Your task to perform on an android device: Go to CARS24 app & compare the car Toyota Fortuner with 2018 Tata Hexa Varicor
Image 0: 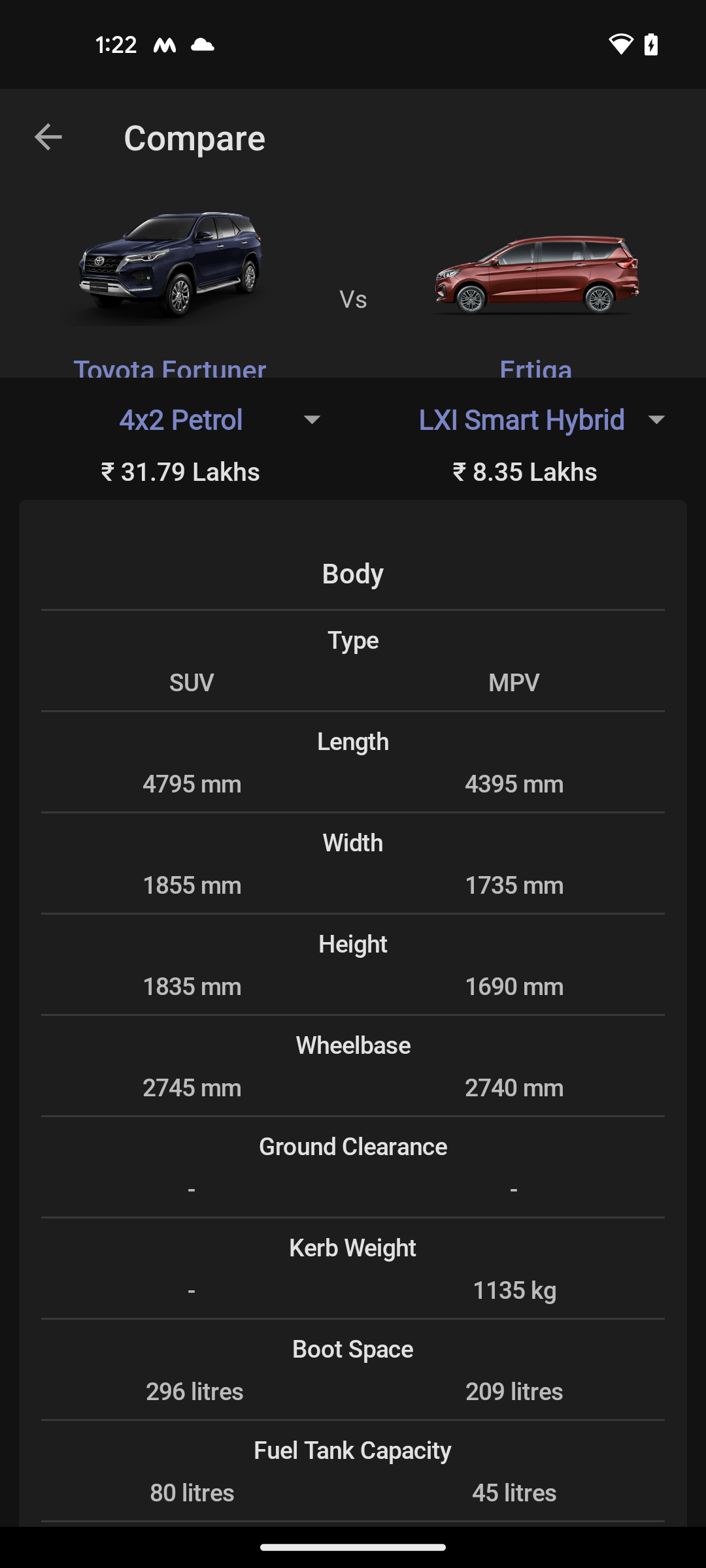
open the CARS24 app
Step 0: open app "CARS24"
Image 2: 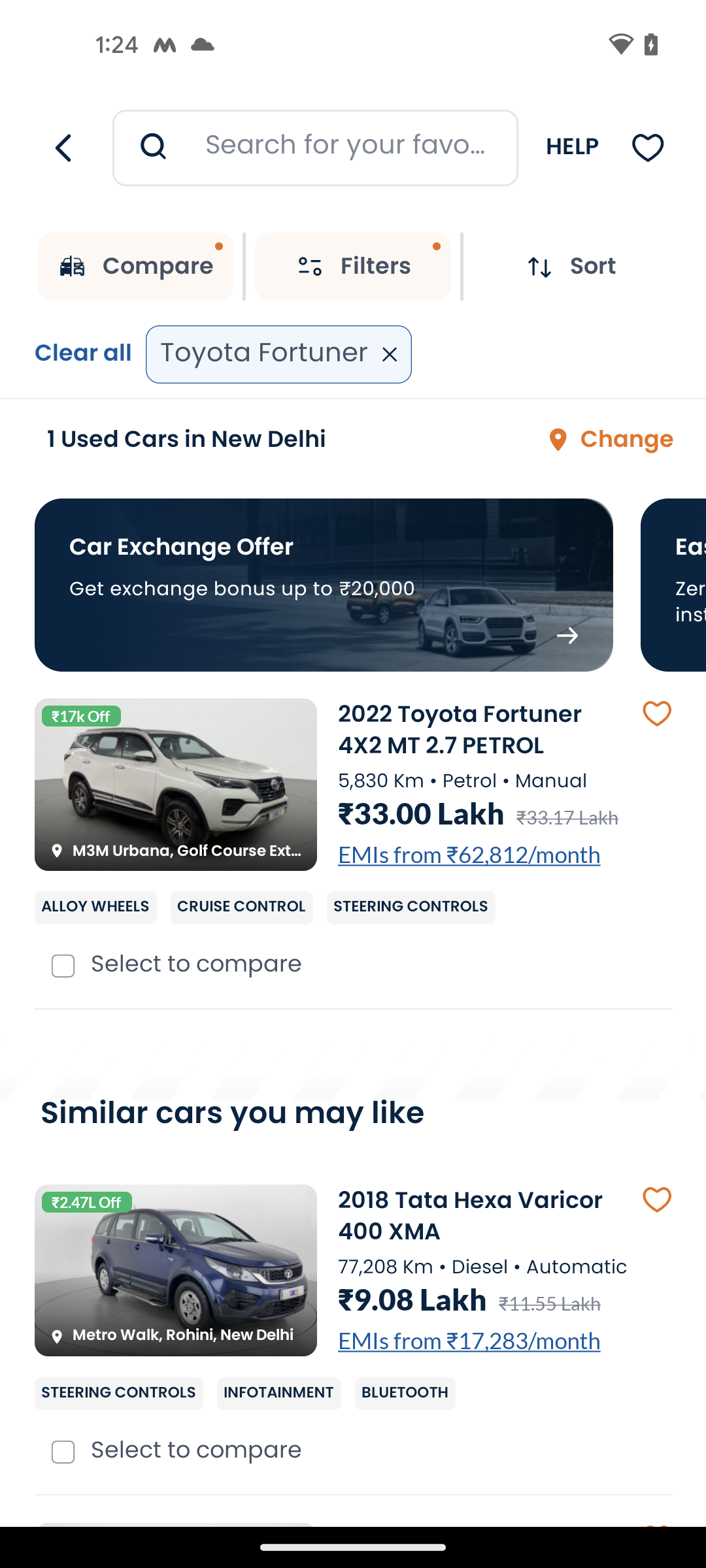
select the first car Toyota Fortuner
Step 2: click (65, 962)
Image 3: 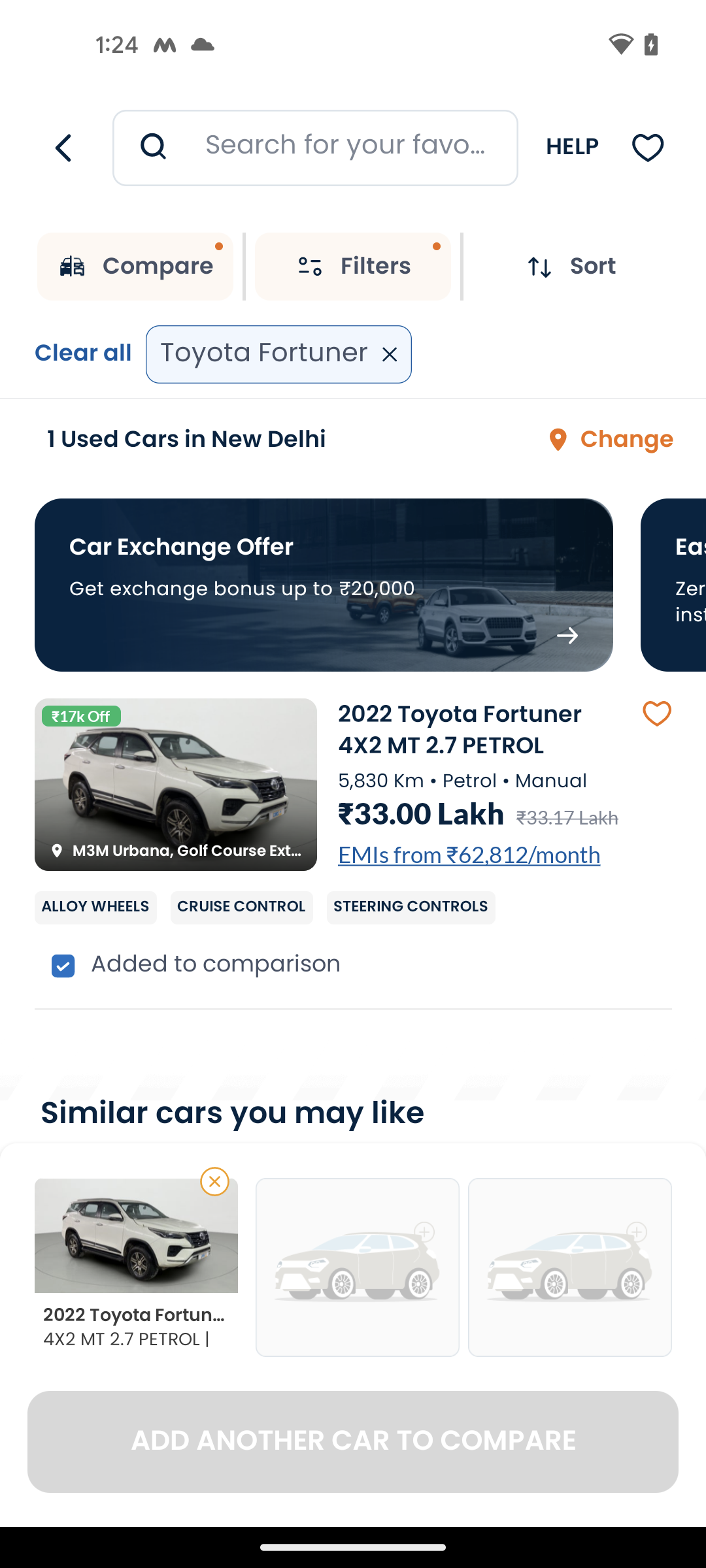
scroll down to view second car
Step 3: scroll down
Image 4: 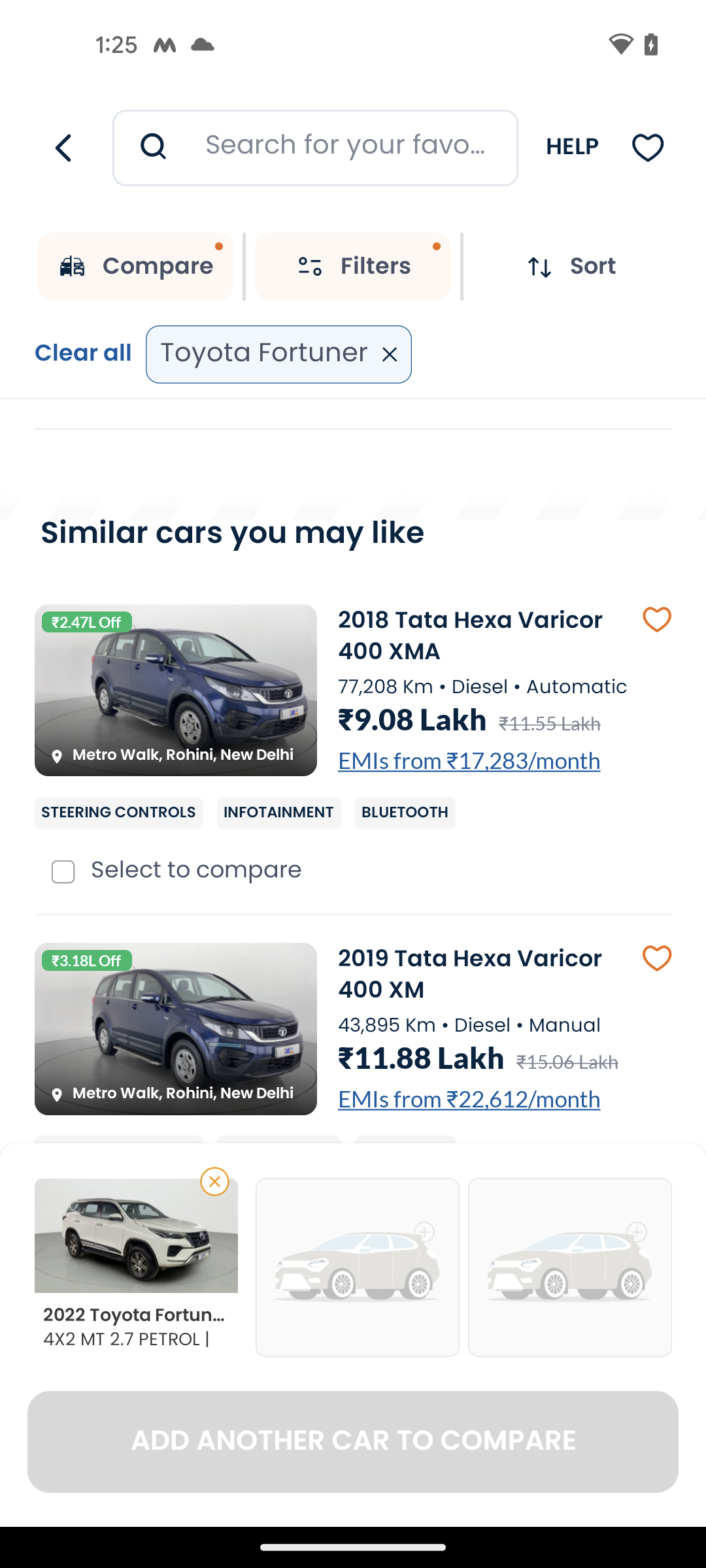
select the second car 2018 Tata Hexa Varicar
Step 4: click (61, 868)
Image 5: 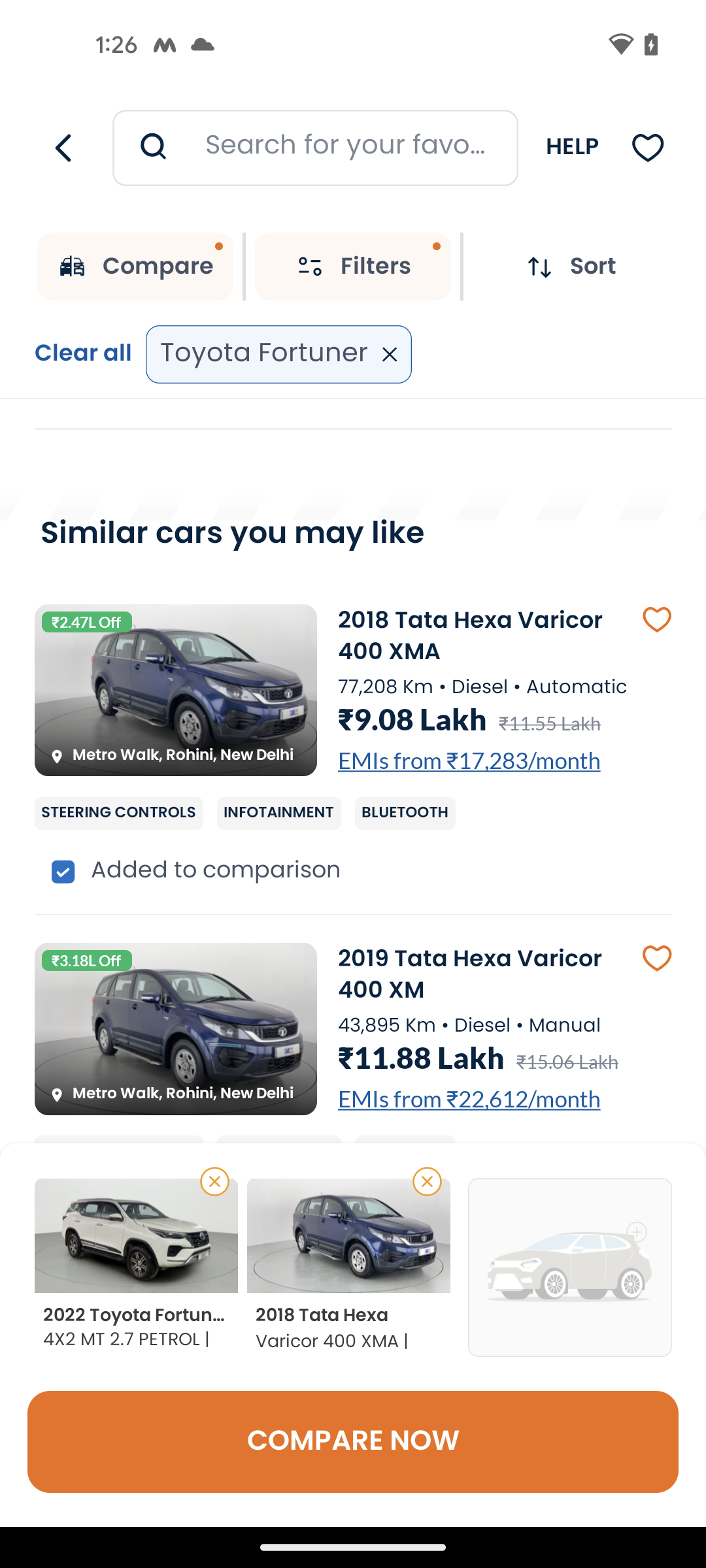
click on the Compare Now button at the bottom of the screen
Step 5: click (353, 1441)